Your task to perform on an android device: Open the Kitchen Stories app and pin the recipe for sweet potato curry.
Image 0: 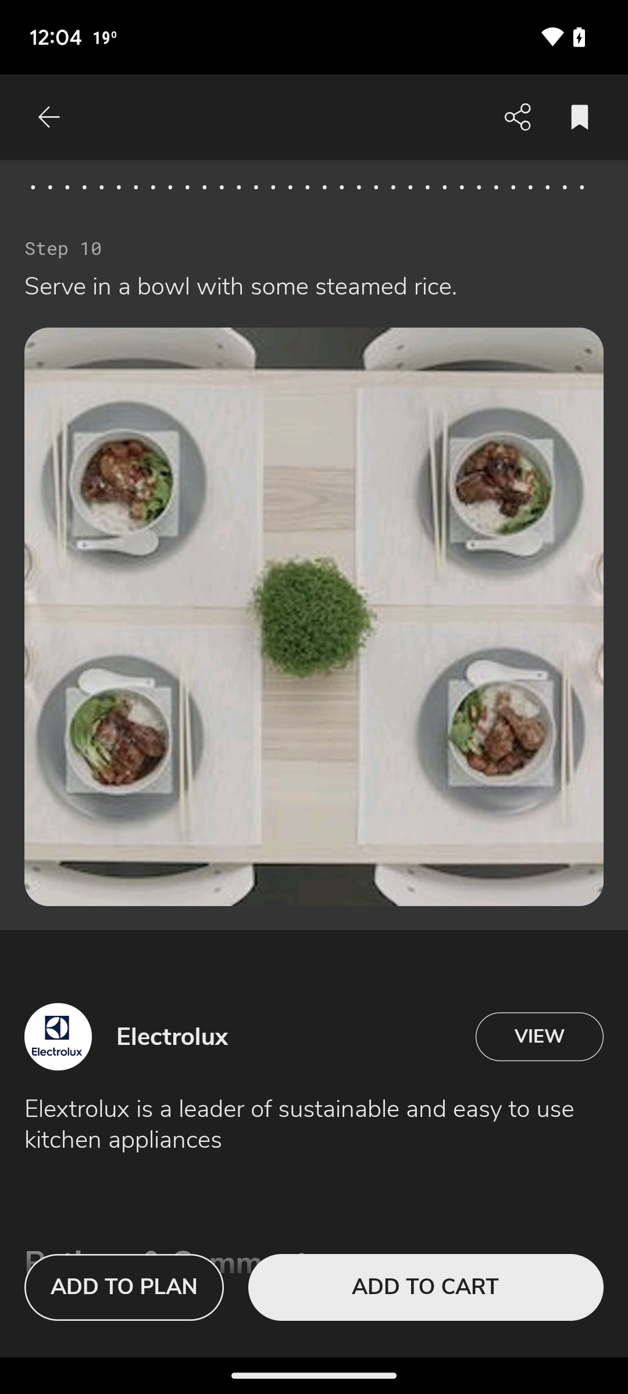
Open Kitchen Stories app
Step 0: open app "Kitchen Stories"
Image 1: 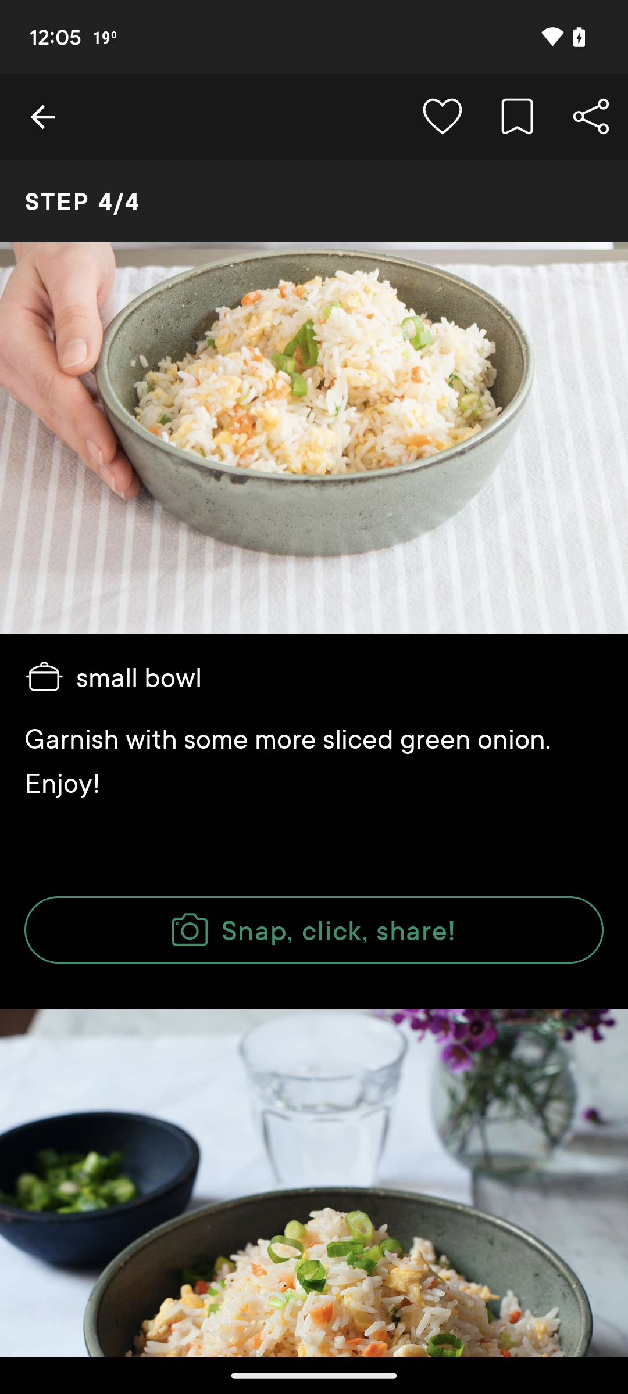
Go back to the previous page
Step 1: press back button
Image 2: 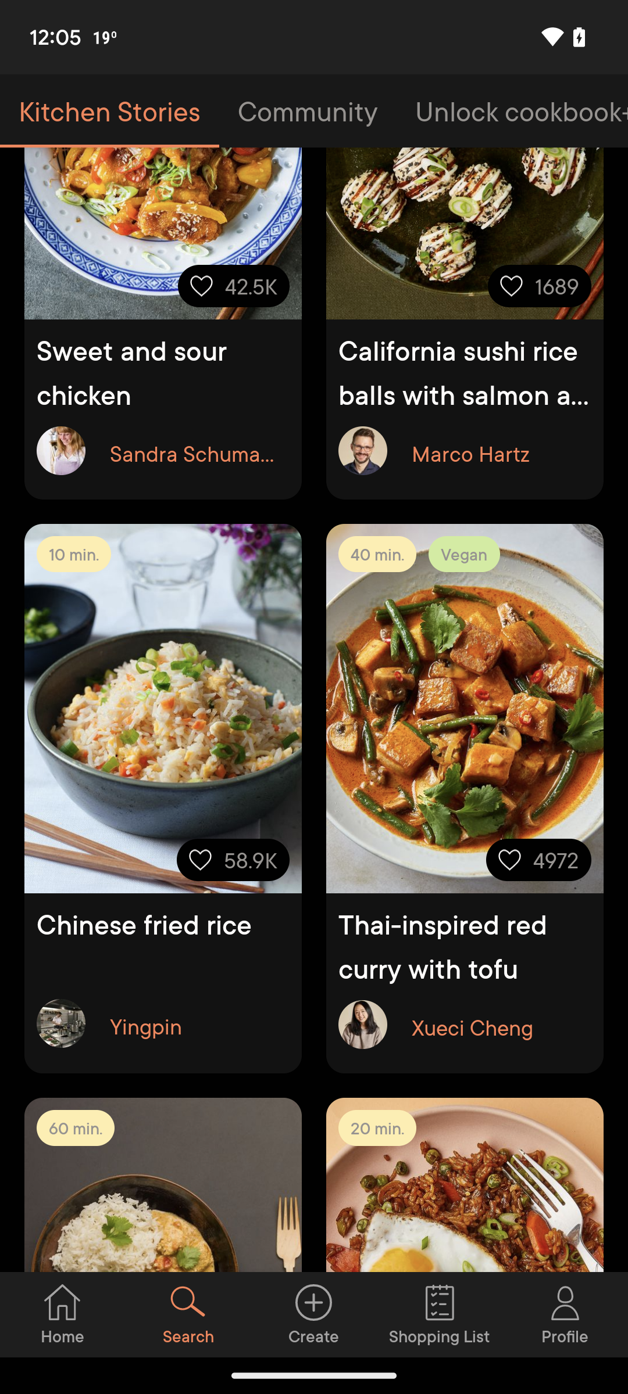
Swipe down to view sweet potato curry recipe
Step 2: scroll up
Image 4: 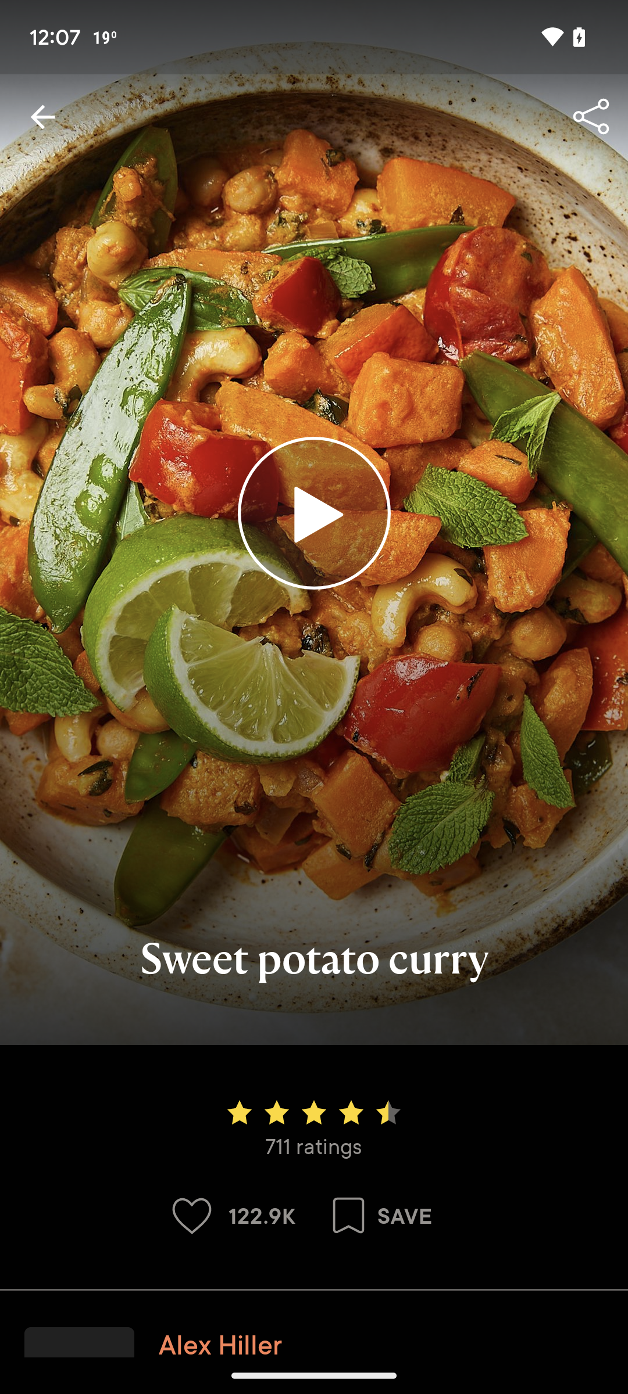
Click on the Save icon 
Step 4: click (387, 1216)